Your task to perform on an android device: View the details of the flight, which will depart from Toronto, Canada, at 10:45 PM, on the Expedia app.
Image 0: 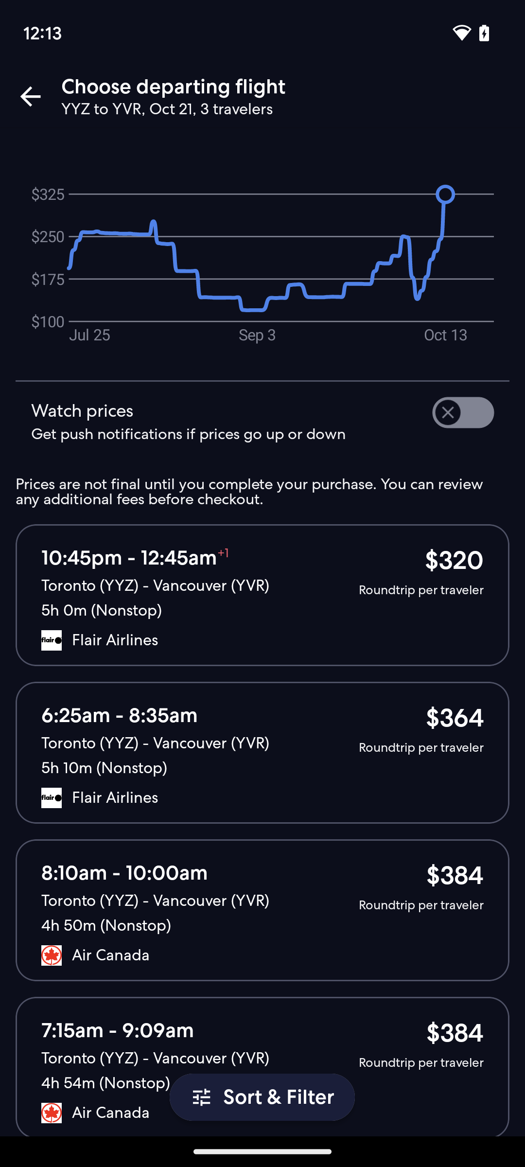
Click on the first tab.
Step 0: click (156, 586)